Your task to perform on an android device: I no longer require the diy work file, thus I want to delete it using the Files by Google app.
Image 0: 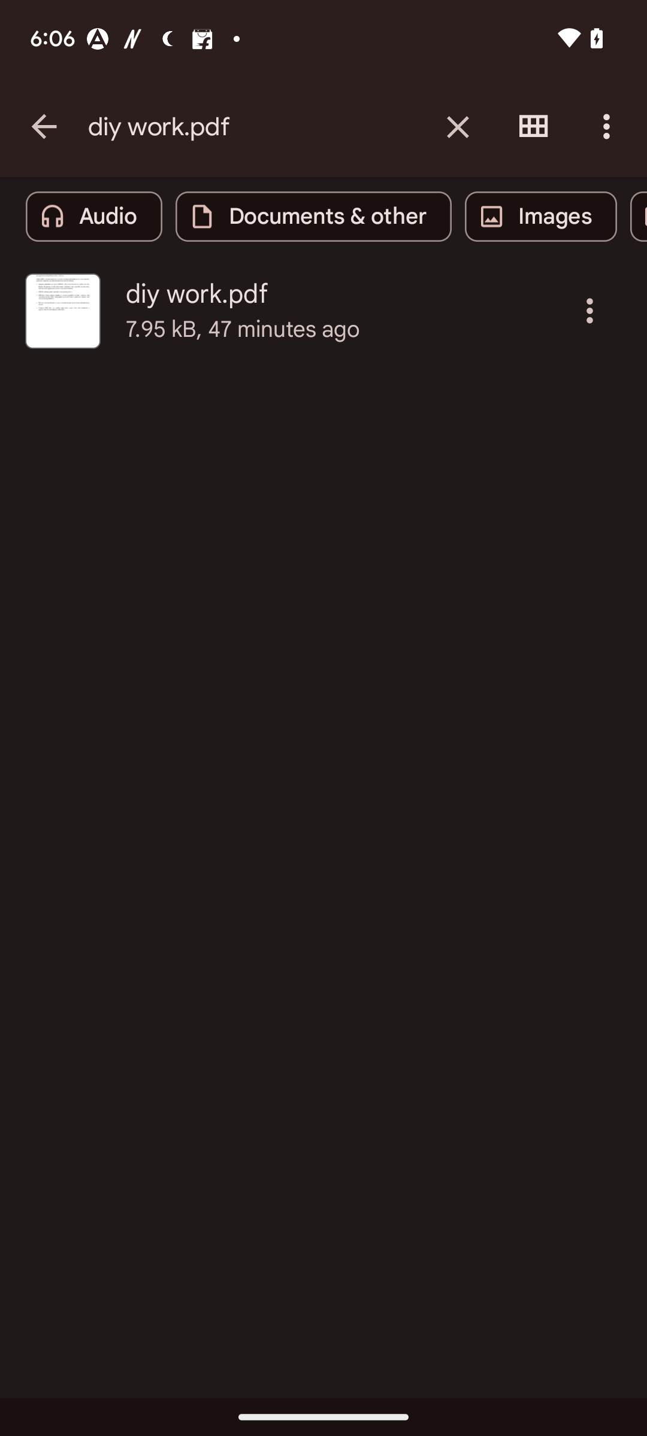
click on the three dot icon of diy work pdf
Step 0: click (589, 311)
Image 1: 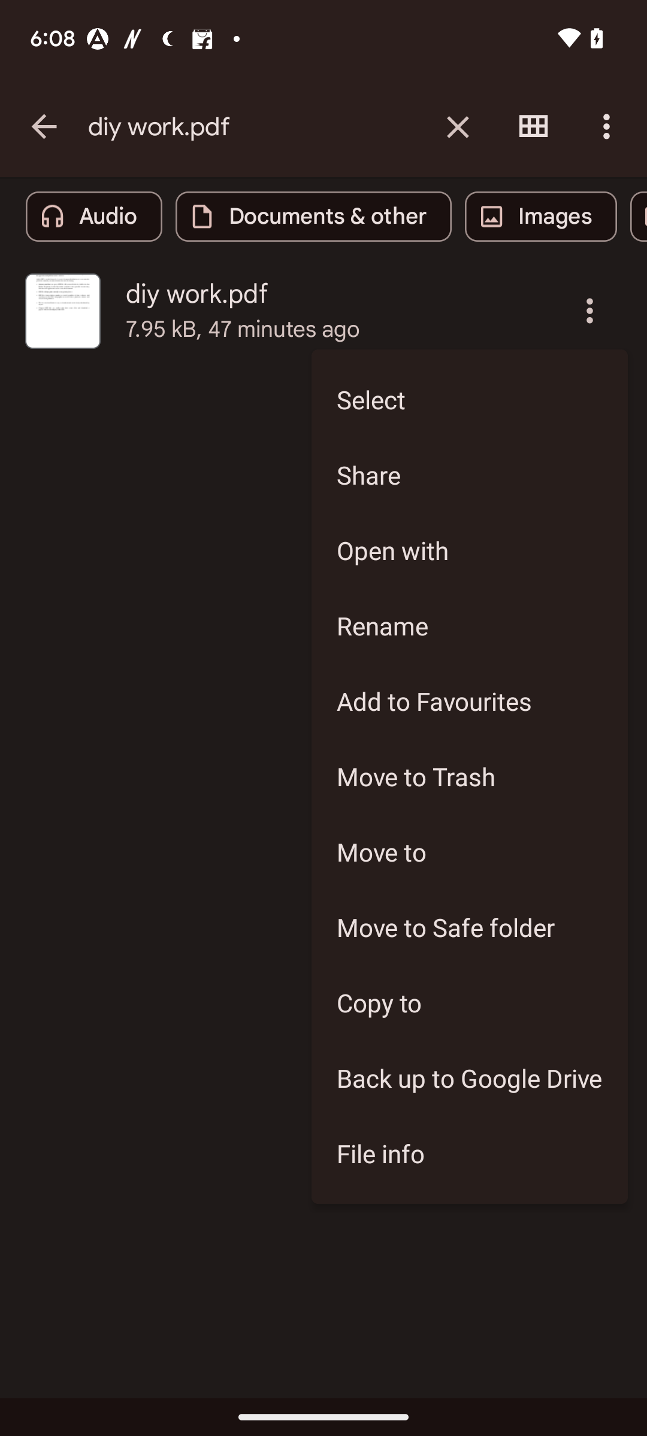
Click on the Move to trash option
Step 1: click (469, 776)
Image 2: 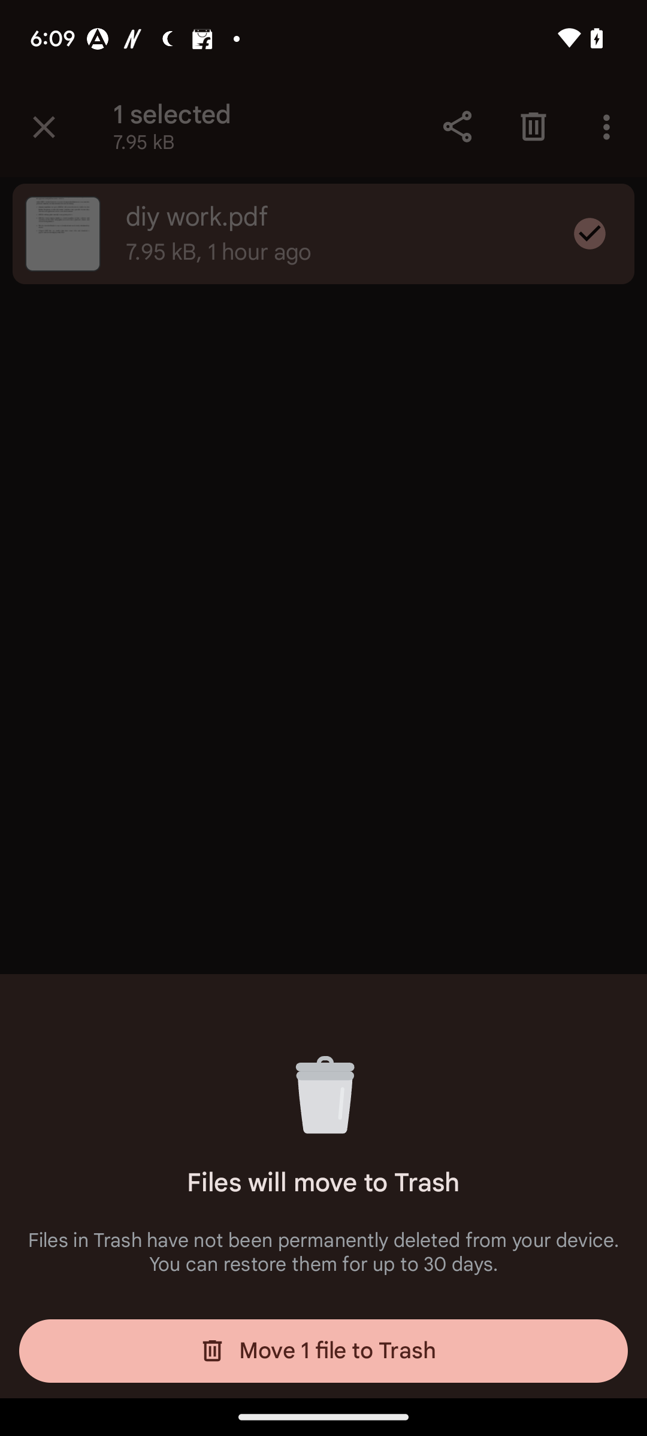
Click on Move 1 file to Trash
Step 2: click (323, 1350)
Image 3: 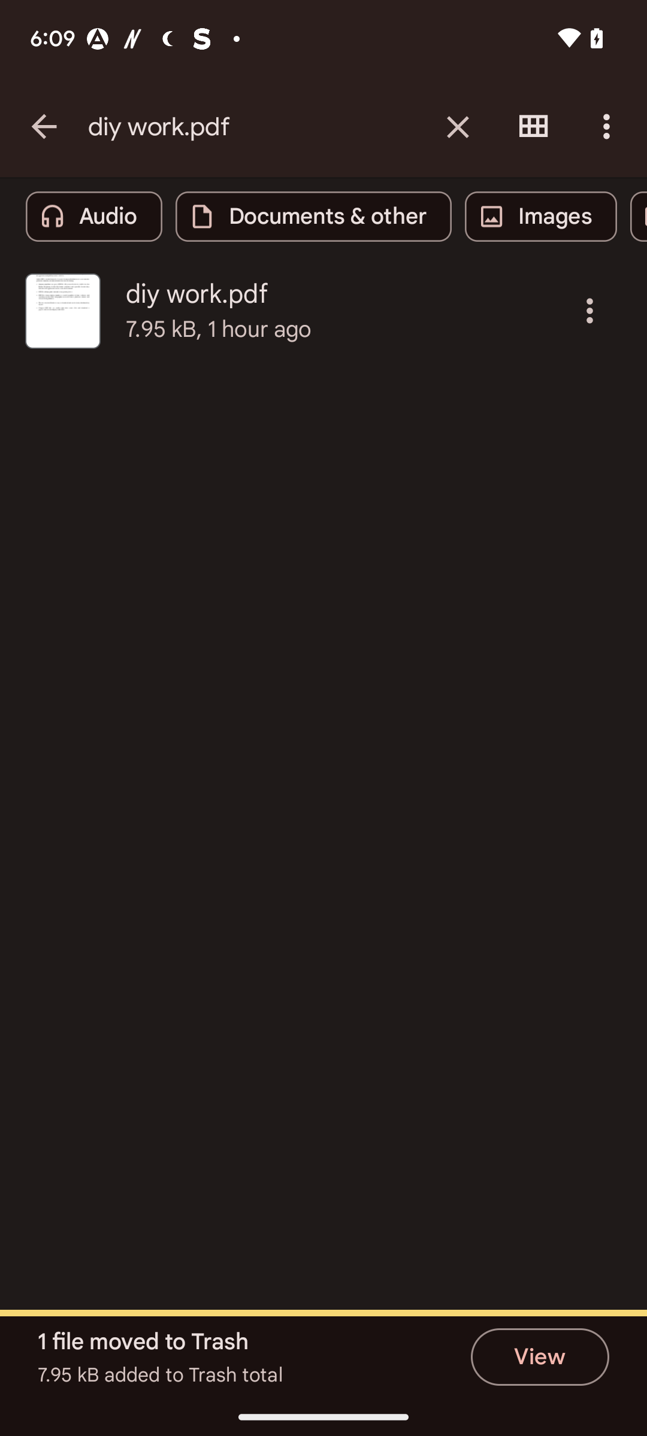
Click on Move 1 file to Trash
Step 3: wait